Your task to perform on an android device:  Task Goal - Track and compare exchange rate of US Dollars, Australians Dollars and British Pounds using Xe currency Converter app.
Image 0: 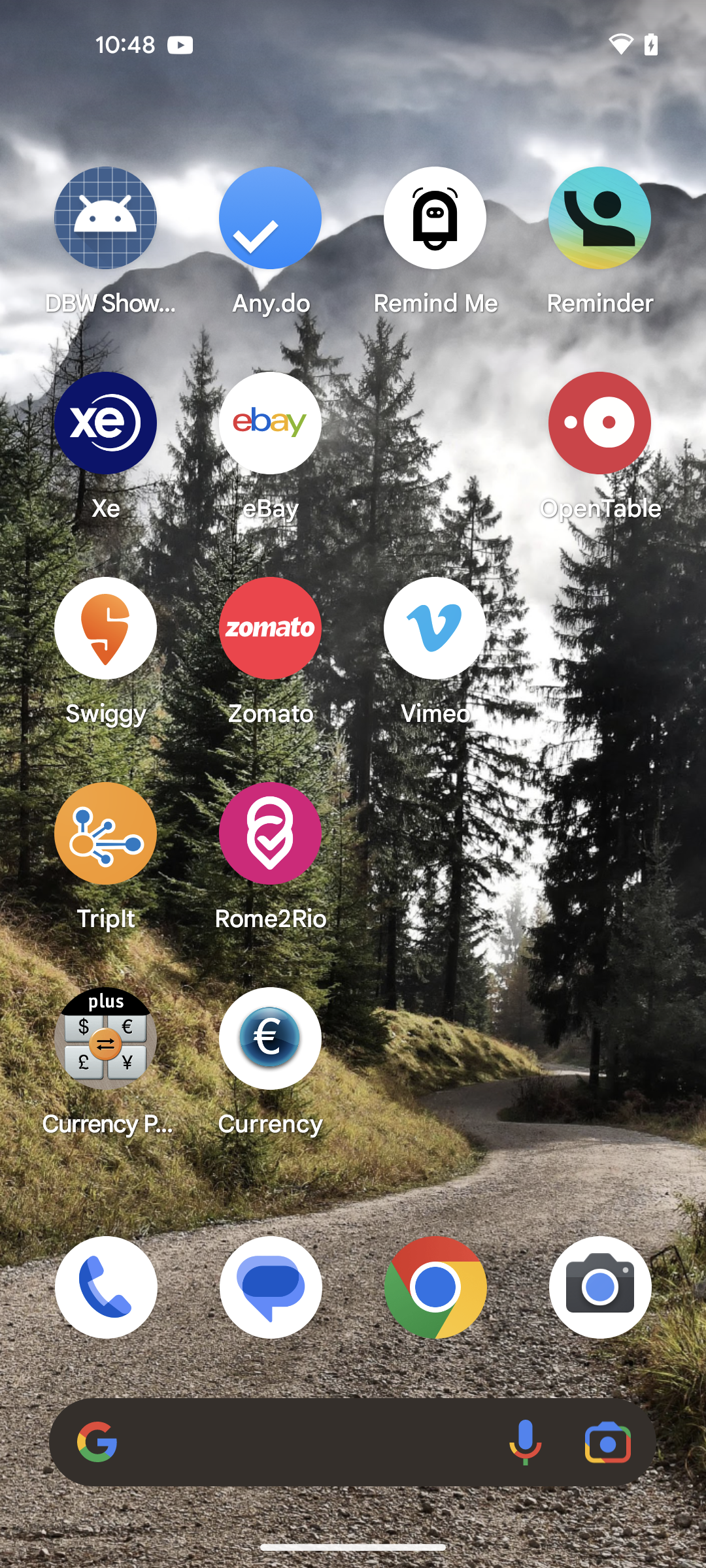
Open Xe currency converter app
Step 0: open app "Xe"
Image 1: 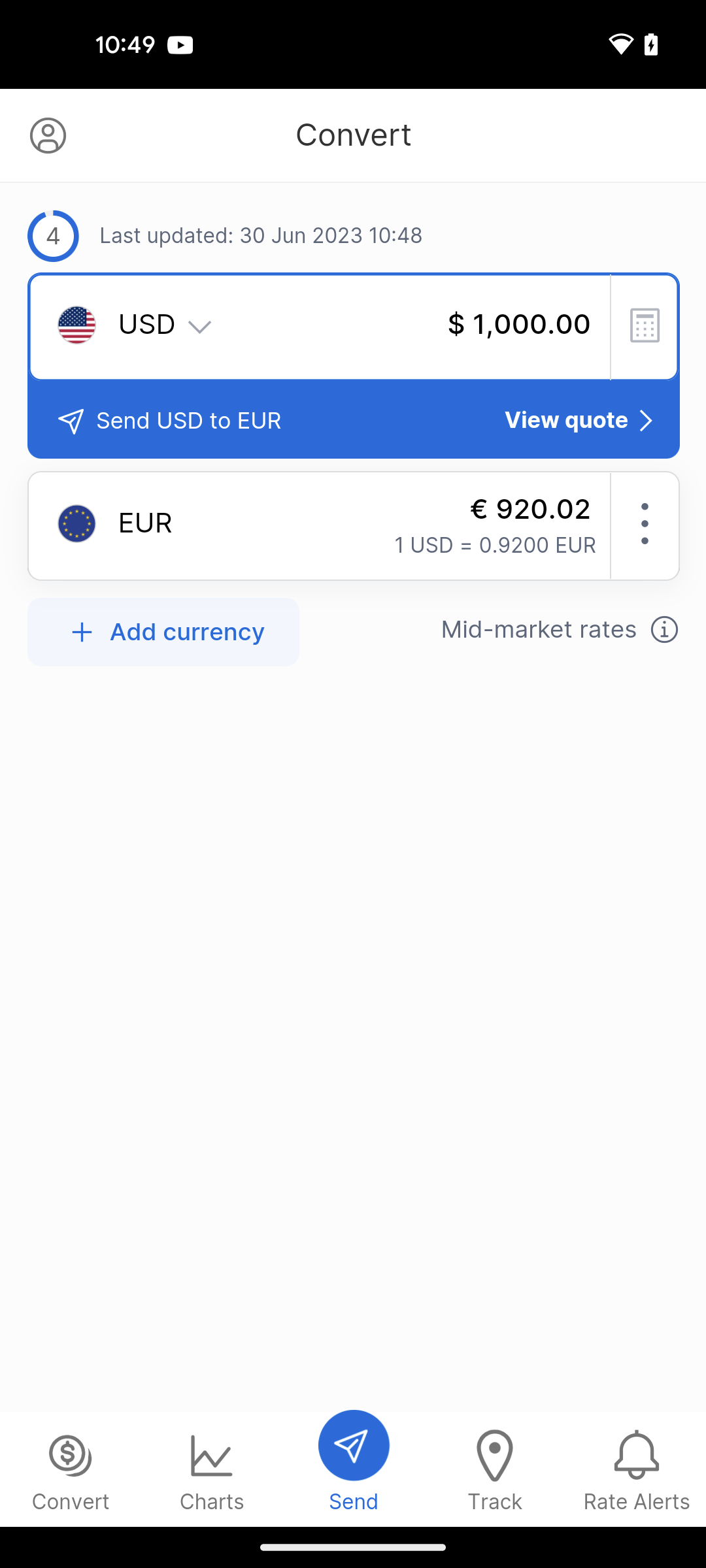
Now click on the add currency button
Step 1: click (163, 632)
Image 2: 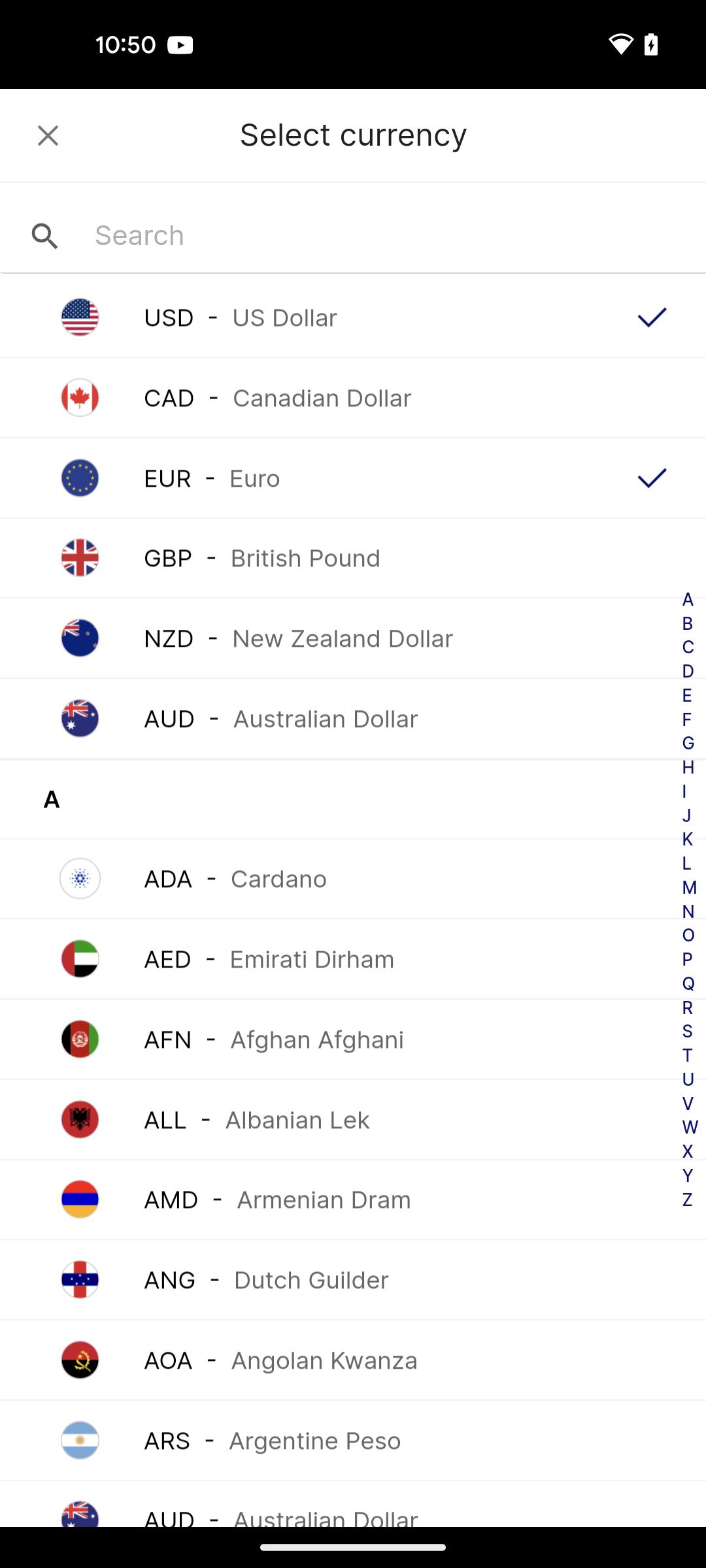
Add Australians Dollars and British Pounds from the list.
Step 2: click (352, 717)
Image 3: 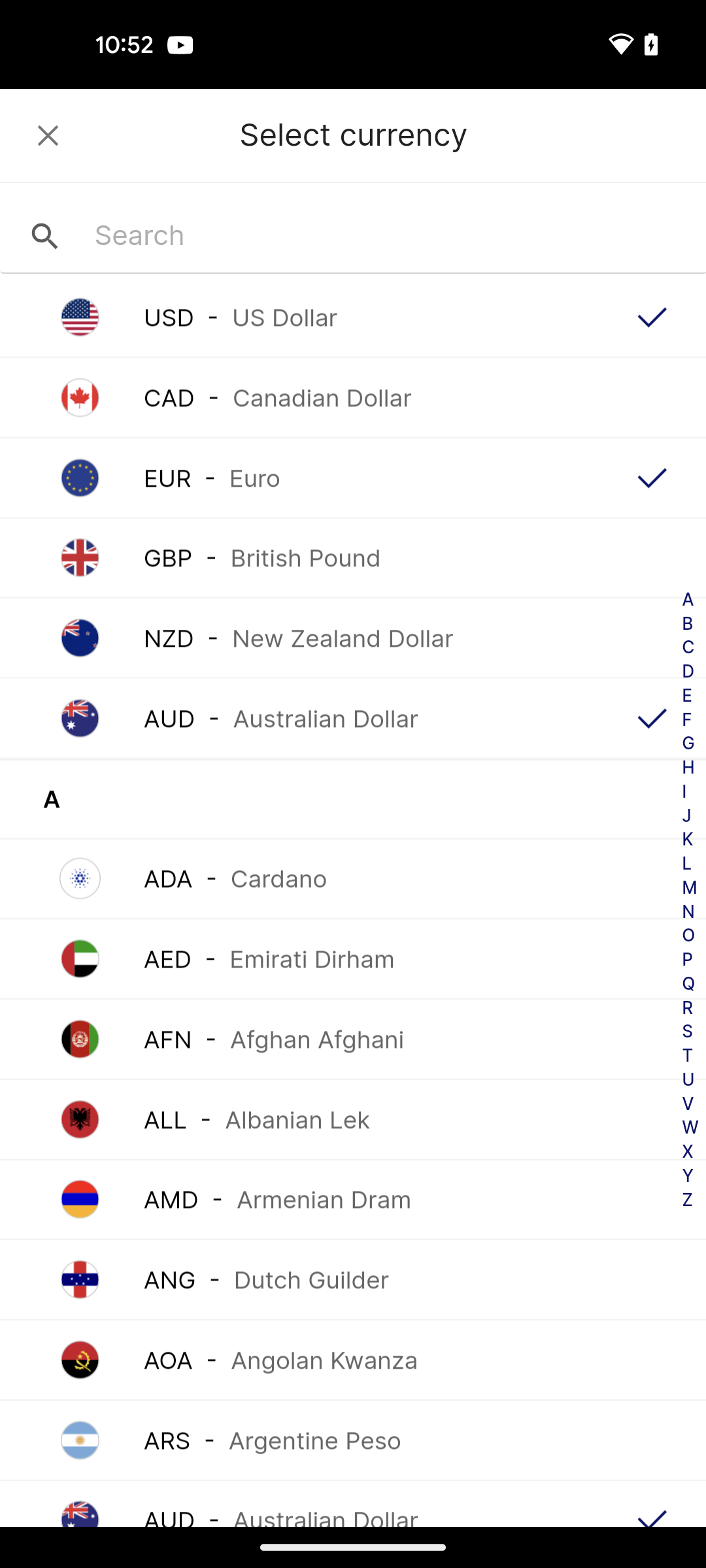
Add Australians Dollars and British Pounds from the list.
Step 3: click (352, 557)
Image 4: 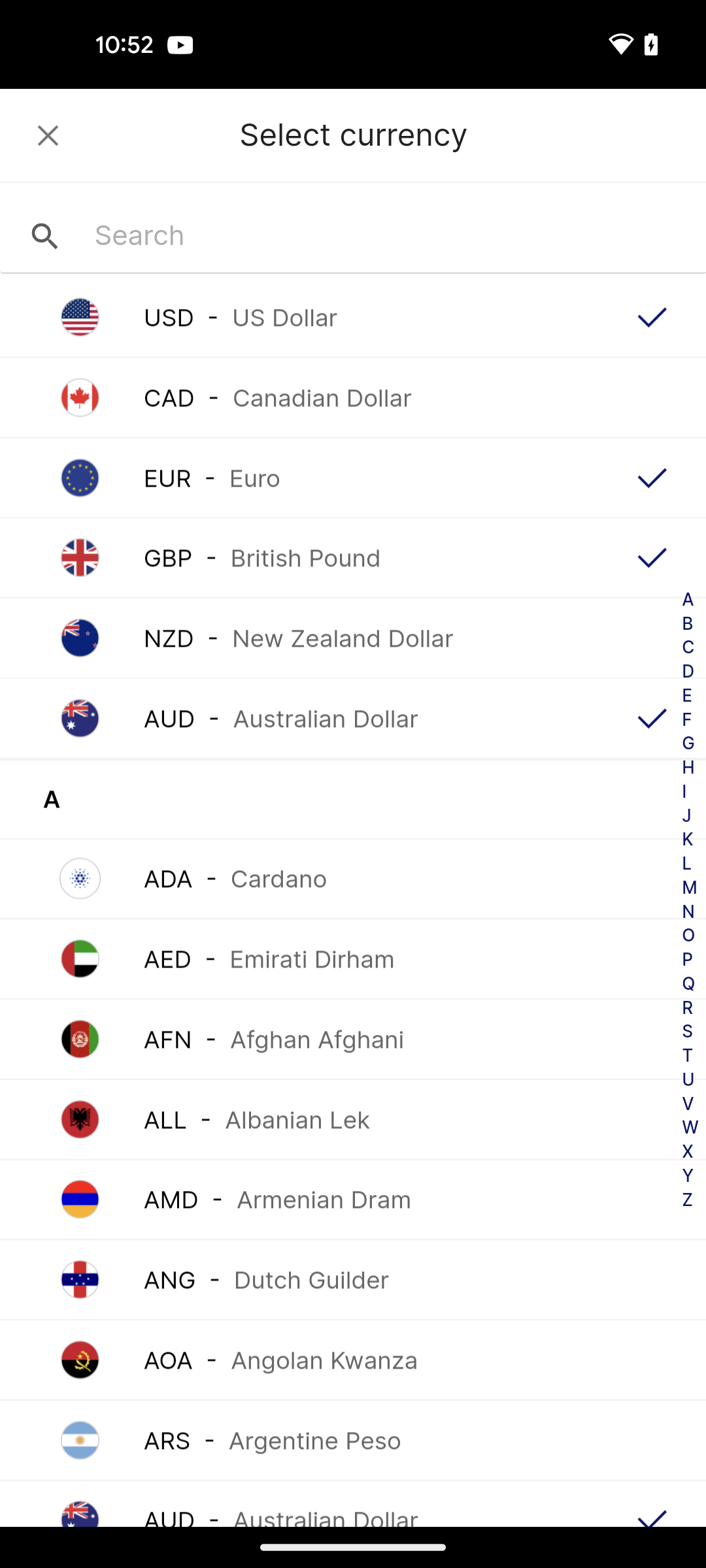
Click on the close button
Step 4: click (48, 135)
Image 5: 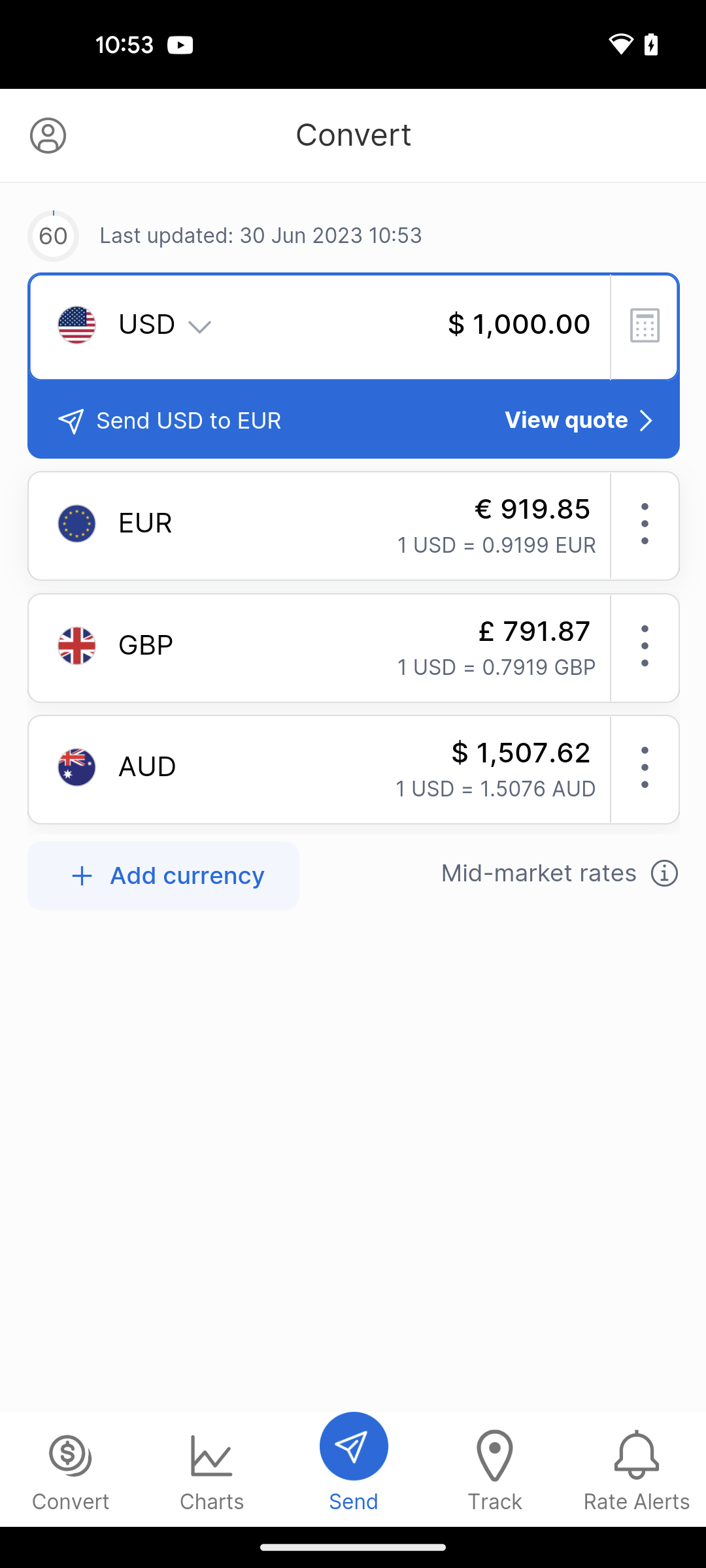
Click on the three dots on the right side of the bar.
Step 5: click (354, 534)
Image 6: 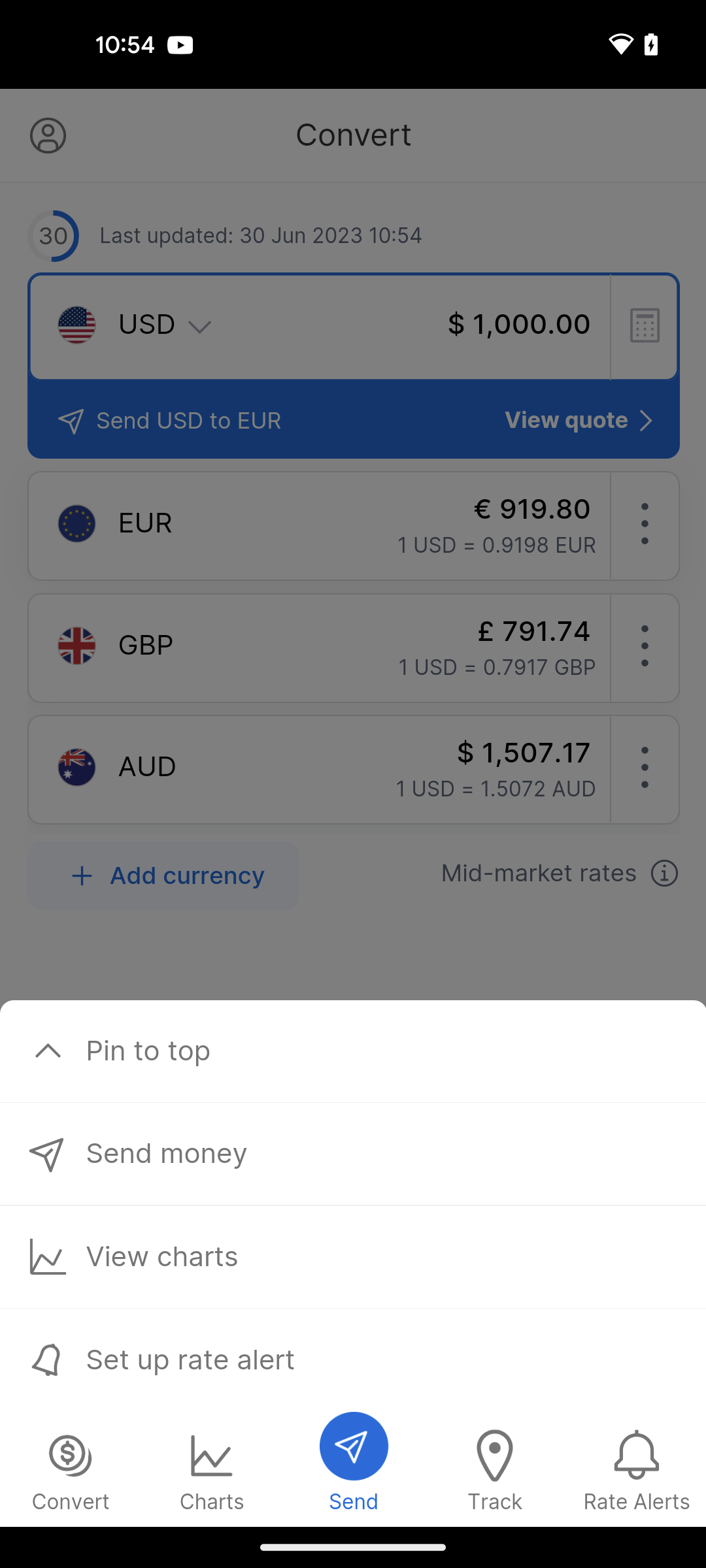
Click on the  view charts icon to view the history.
Step 6: click (354, 808)